Your task to perform on an android device: I want to buy hand pruner cutter so browse gardening tools in the searched list.
Image 0: 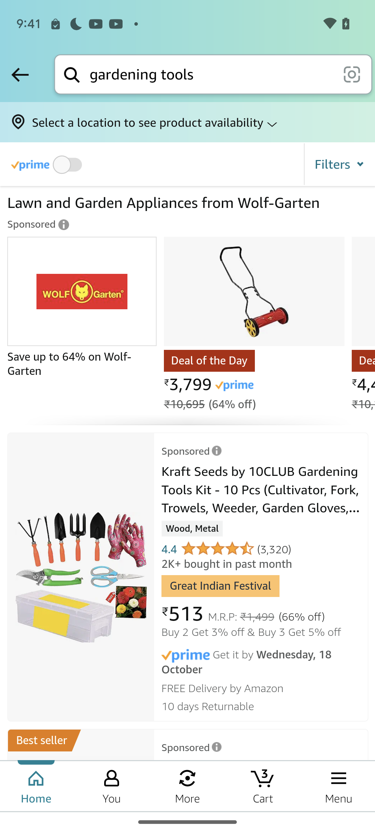
Swipe down to view hand pruner cutter.
Step 0: scroll down
Image 1: 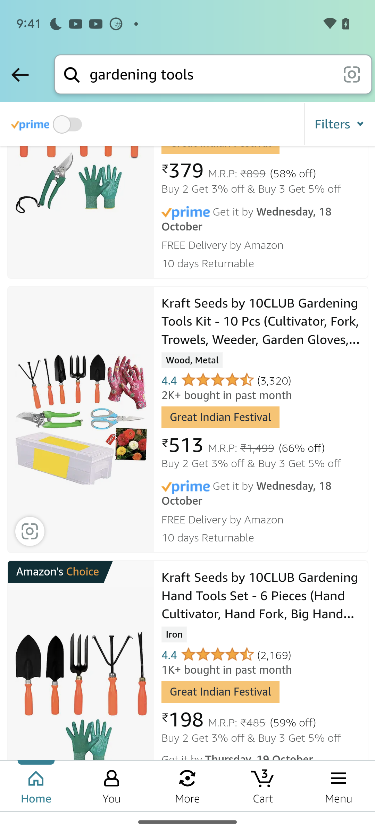
Swipe down to view hand pruner cutter.
Step 1: scroll down
Image 2: 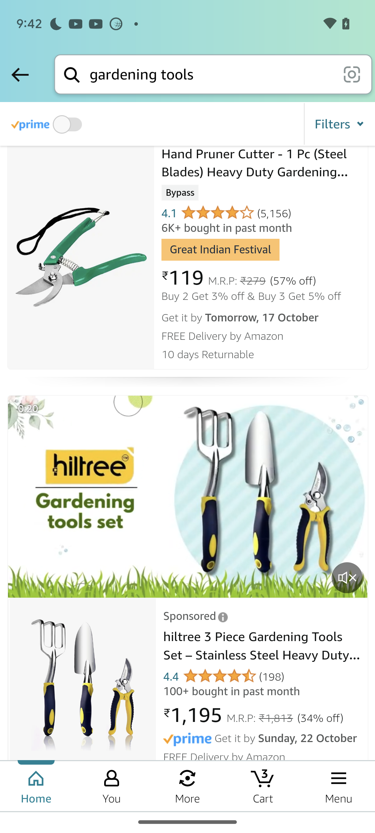
Swipe down to view hand pruner cutter.
Step 2: wait